Your task to perform on an android device: I would want to view the LenovoIdealPad Flex 5 product details via the Jumia app before to making a purchase.
Image 0: 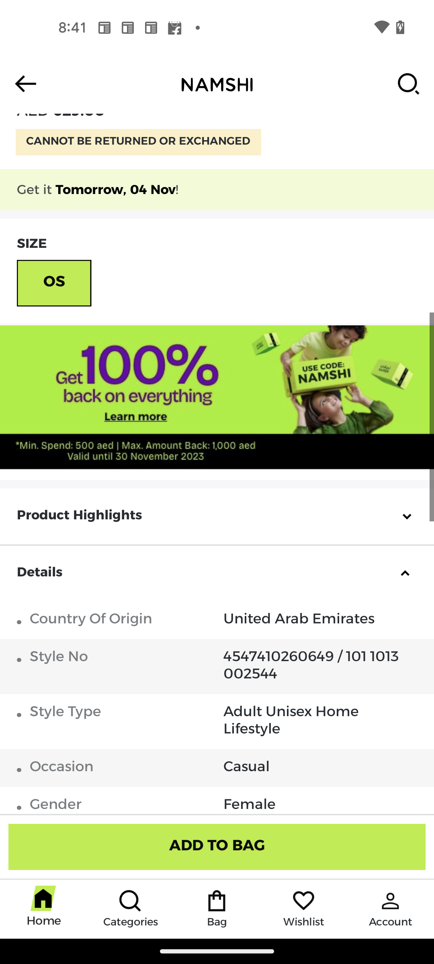
Open the Jumia app
Step 0: open app "Jumia"
Image 1: 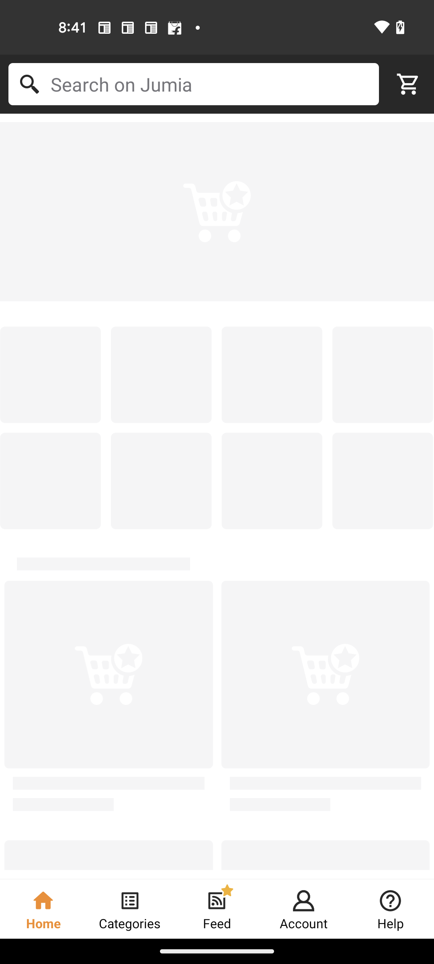
Open the Jumia app
Step 1: wait
Image 2: 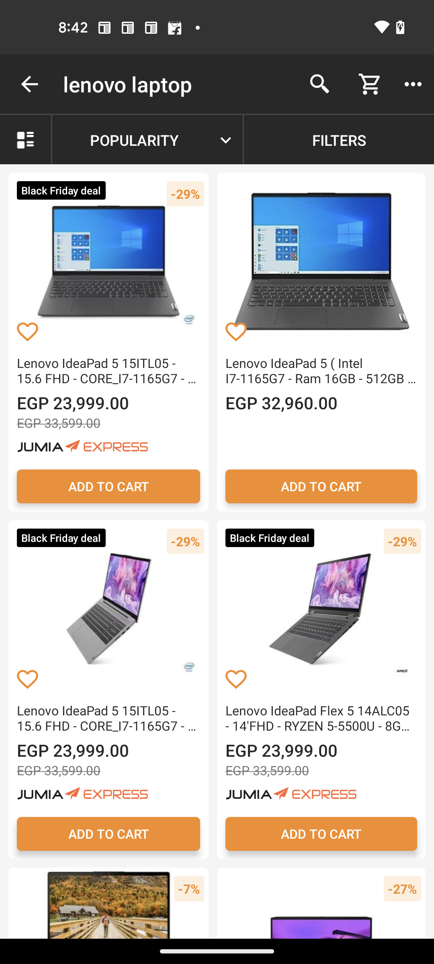
Open the LenovoIdealPad Flex 5 product
Step 2: click (321, 718)
Image 3: 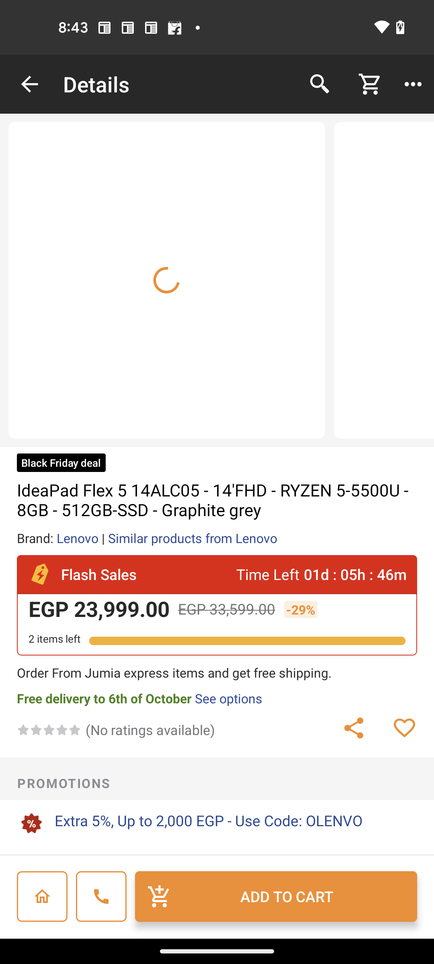
Open the LenovoIdealPad Flex 5 product
Step 3: wait
Image 4: 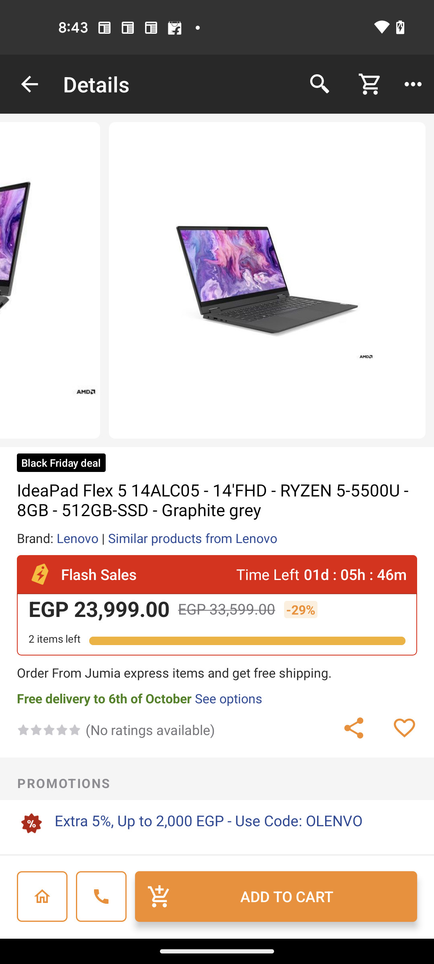
Swipe up to view the product details
Step 4: scroll left
Image 5: 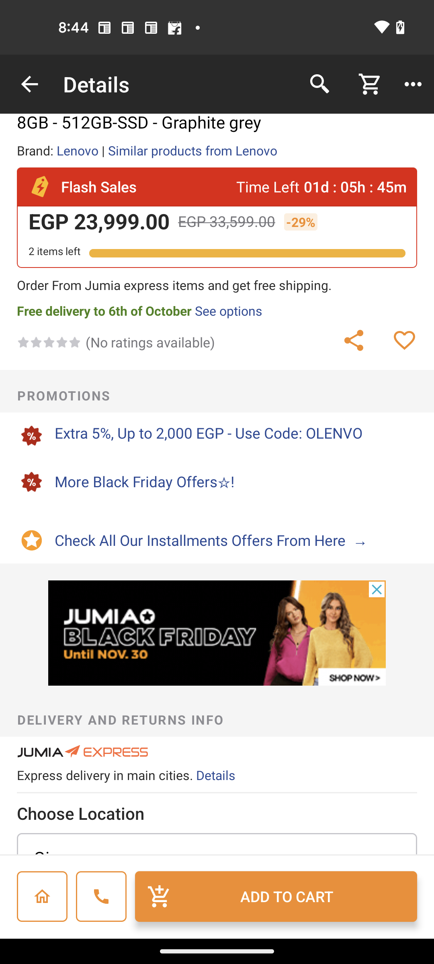
Swipe up to view the product details
Step 5: scroll left